Your task to perform on an android device: Because my previous three-seater sofa broke, I'd like to acquire a new one for Christmas, so I'll look for it on the Houzz app.
Image 0: 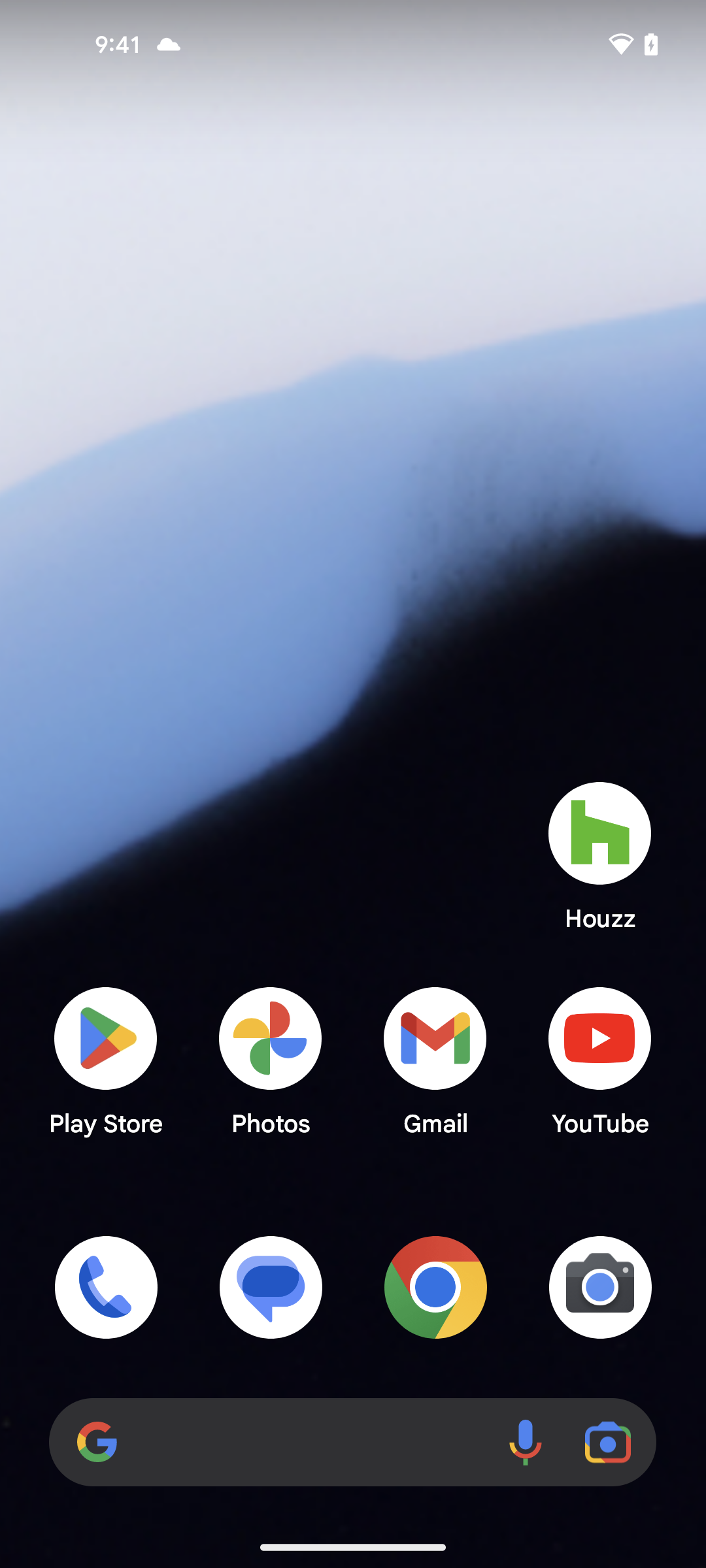
open the Houzz app
Step 0: open app "Houzz"
Image 1: 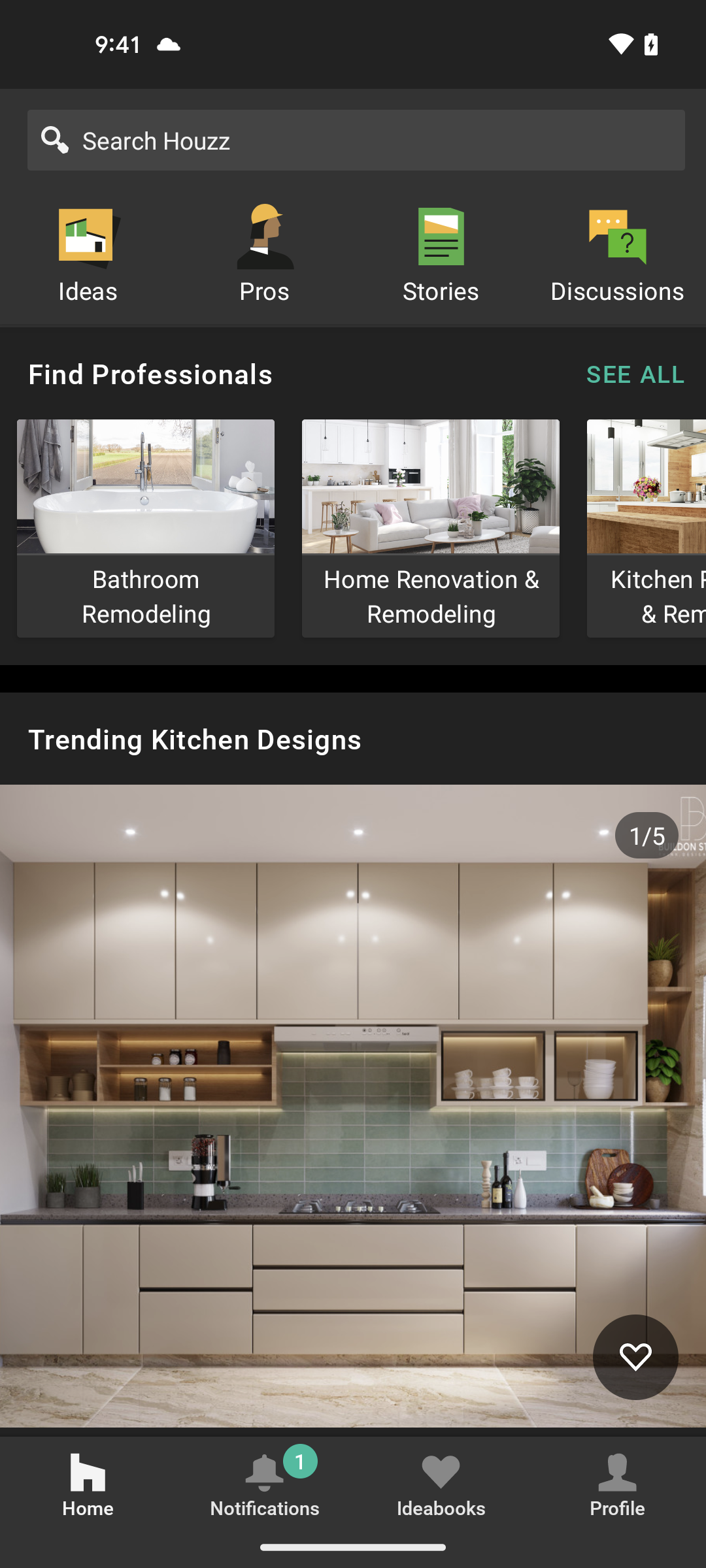
click on search bar
Step 1: click (356, 140)
Image 2: 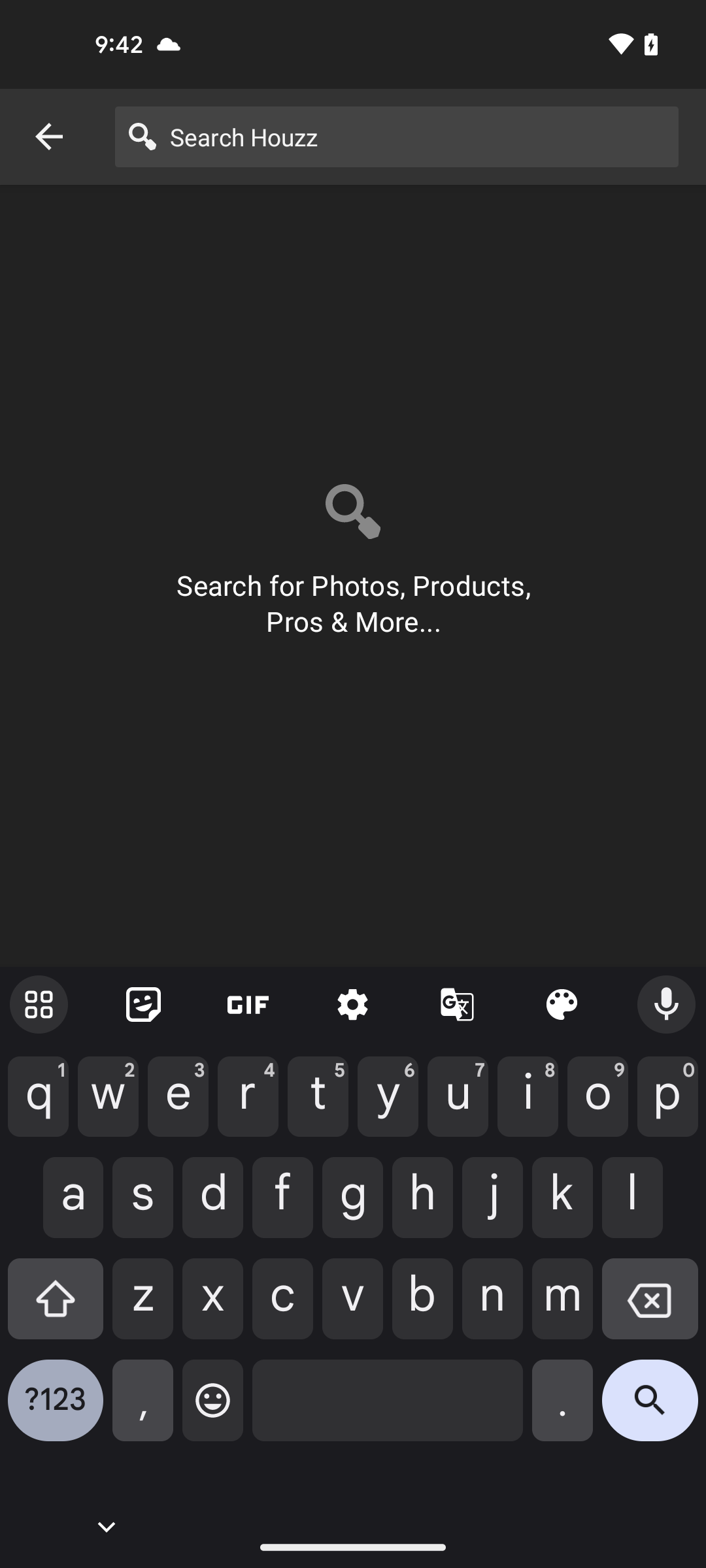
type 3 seater sofa
Step 2: type "3 seater sofa"
Image 3: 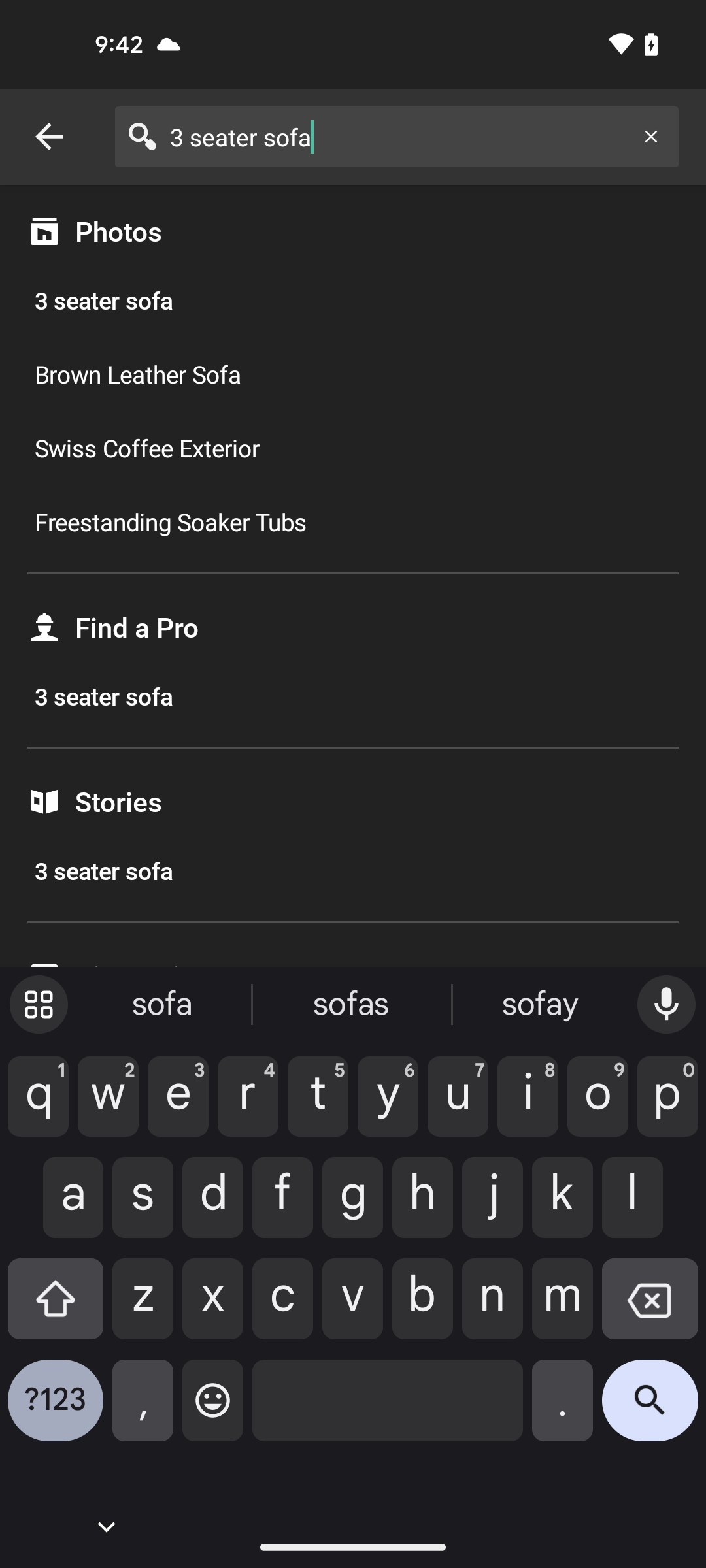
click on search icon
Step 3: click (650, 1410)
Image 4: 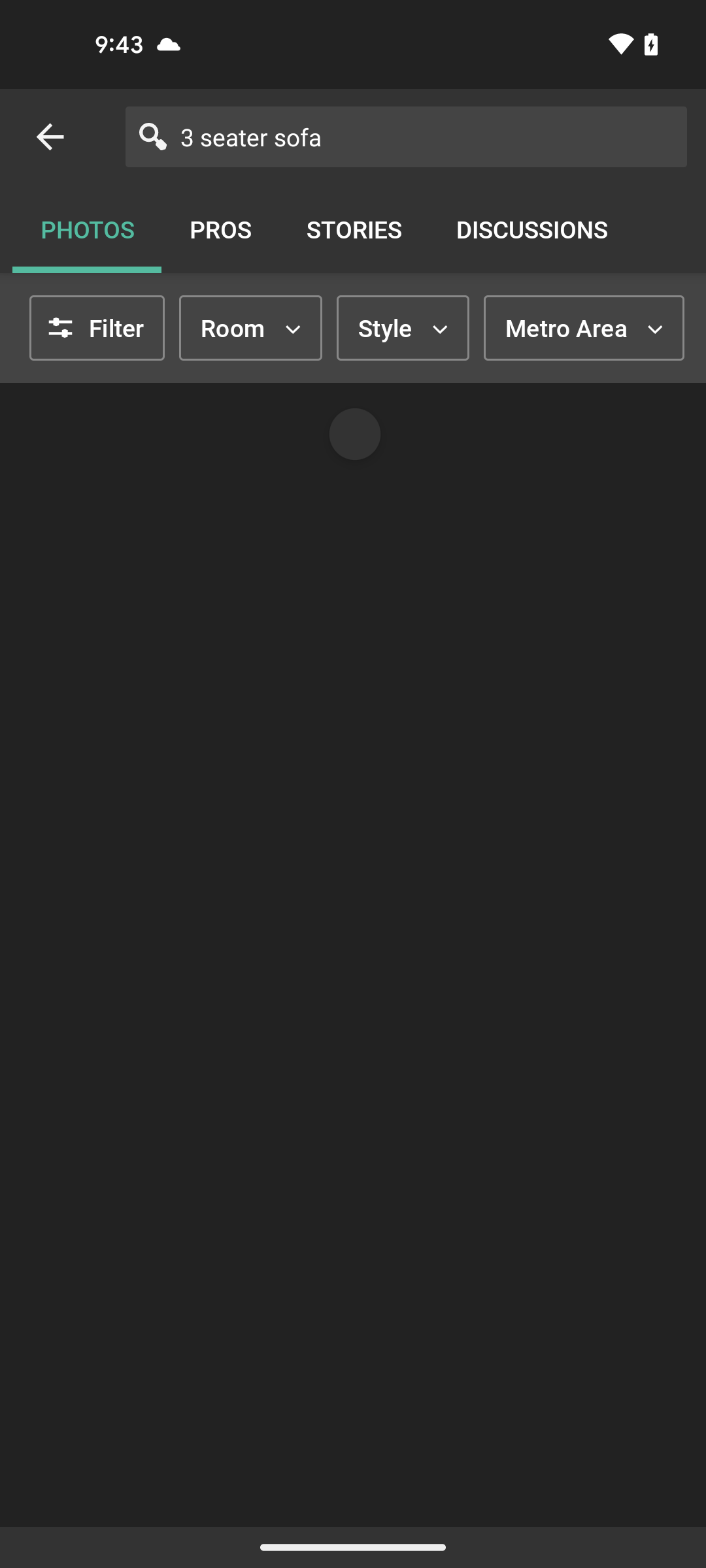
click on search icon
Step 4: wait